Your task to perform on an android device: I want to browse Martin Garrix's songs on the Anghami app because he's my favorite musician.
Image 0: 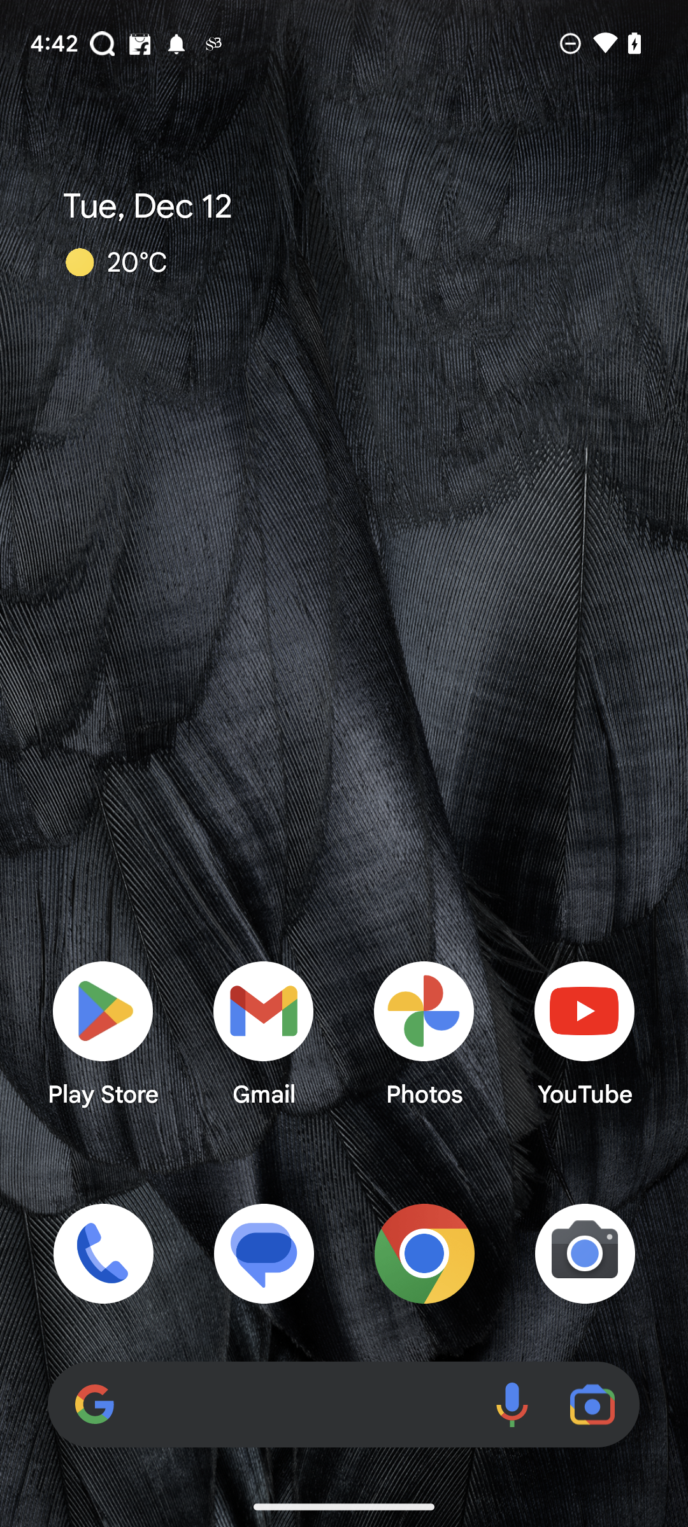
Open the Anghami app.
Step 0: open app "Anghami"
Image 2: 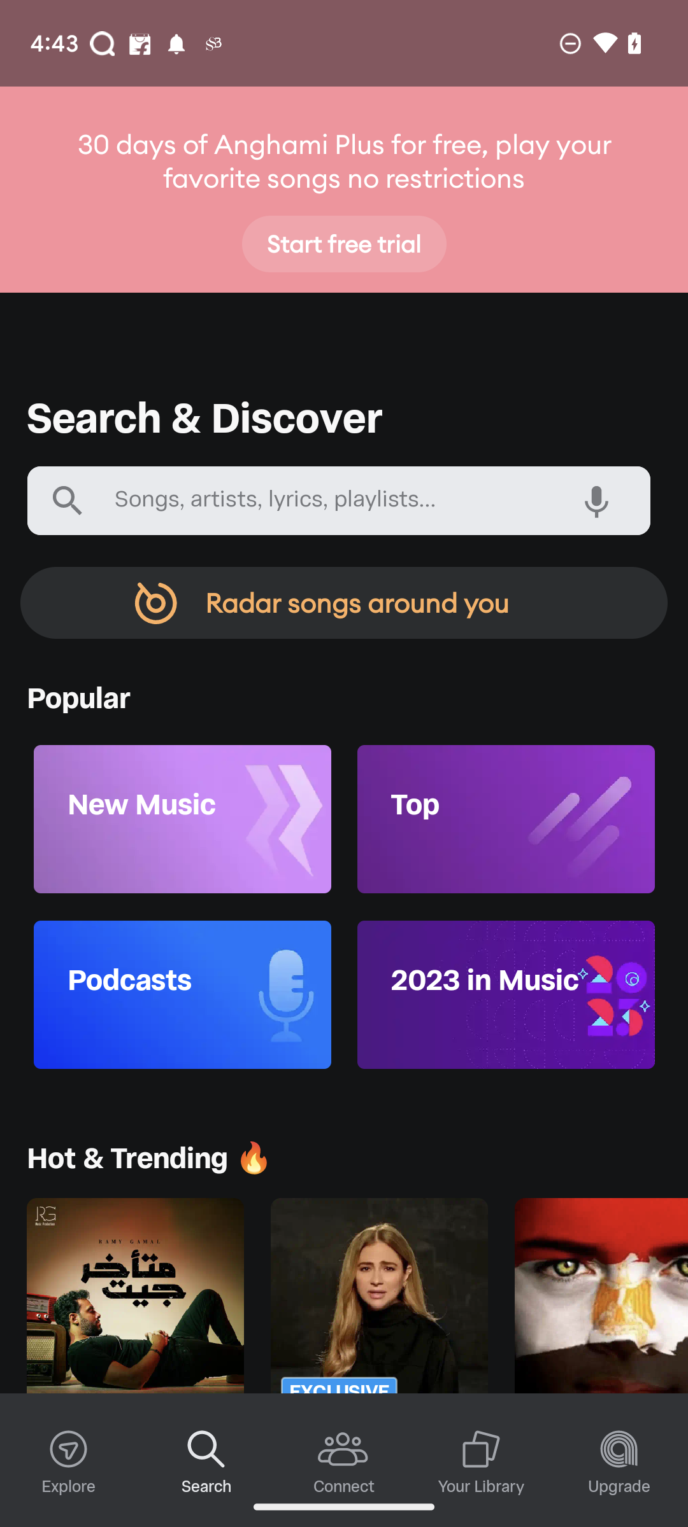
Click on the search bar.
Step 2: click (329, 501)
Image 3: 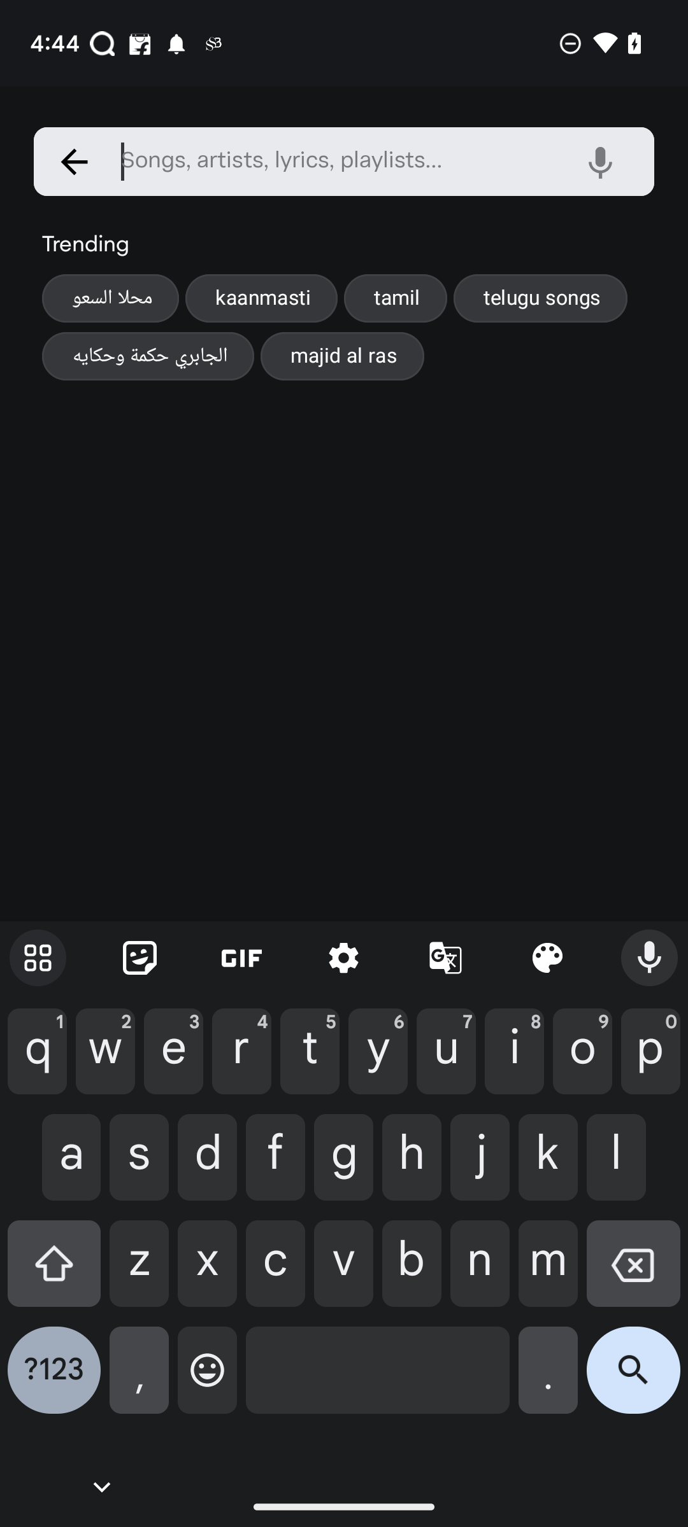
Enter Martin Garrix in the text field.
Step 3: type "Martin Garrix"
Image 5: 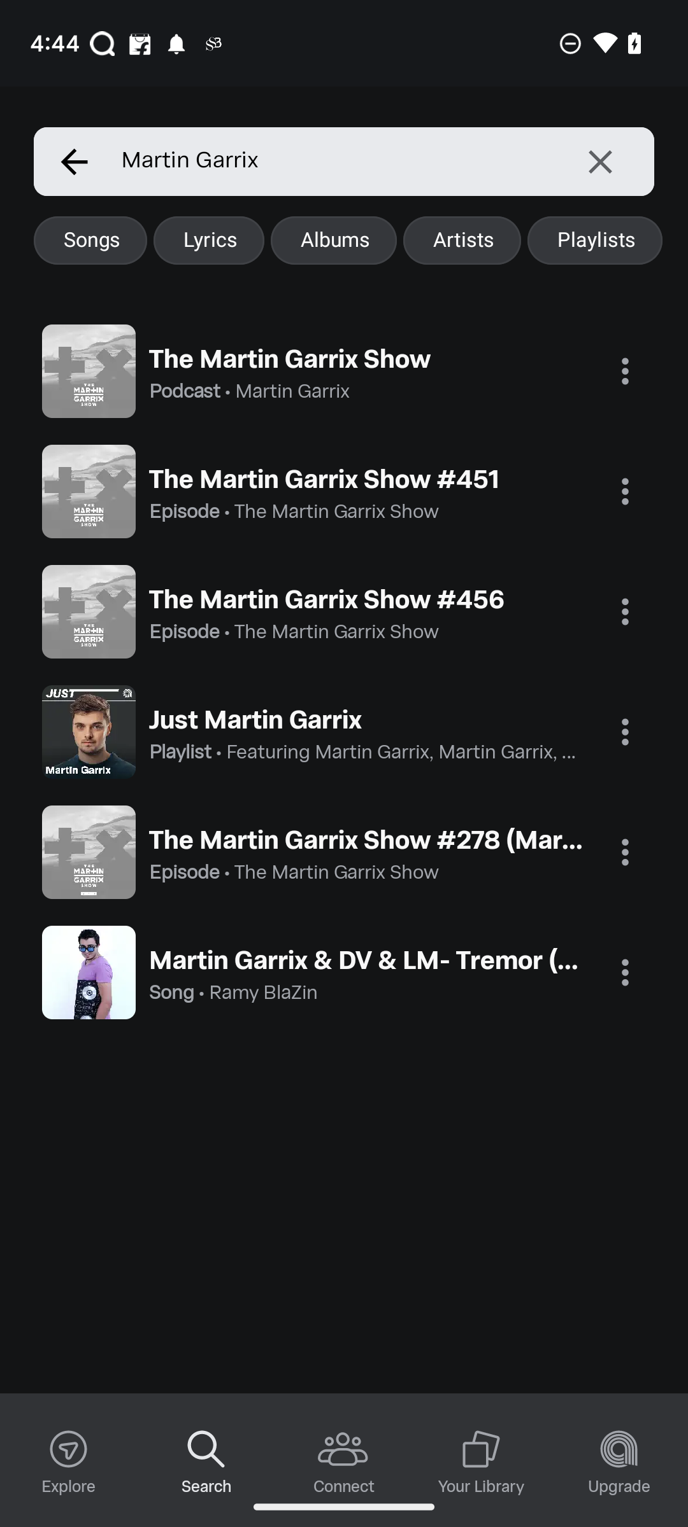
Click on the songs option.
Step 5: click (90, 240)